Your task to perform on an android device: Open the JotForms app, create a classic form with title as trail
Image 1: 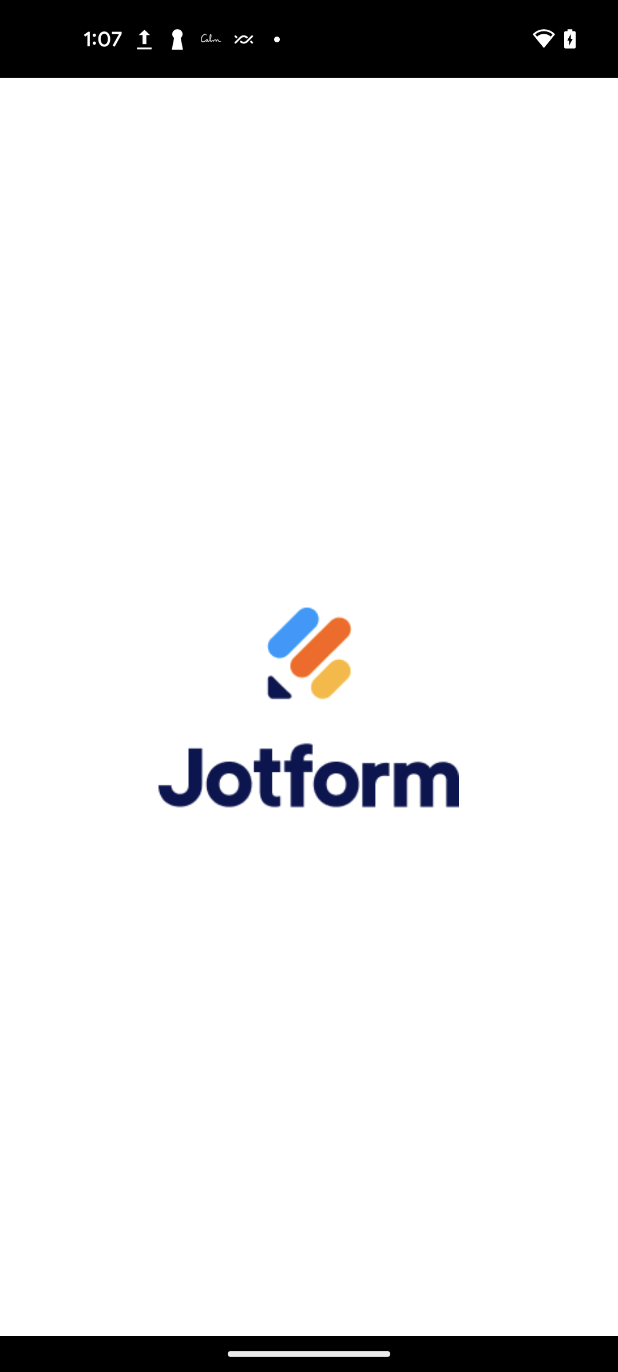
Open the JotForms app
Step 1: wait
Image 2: 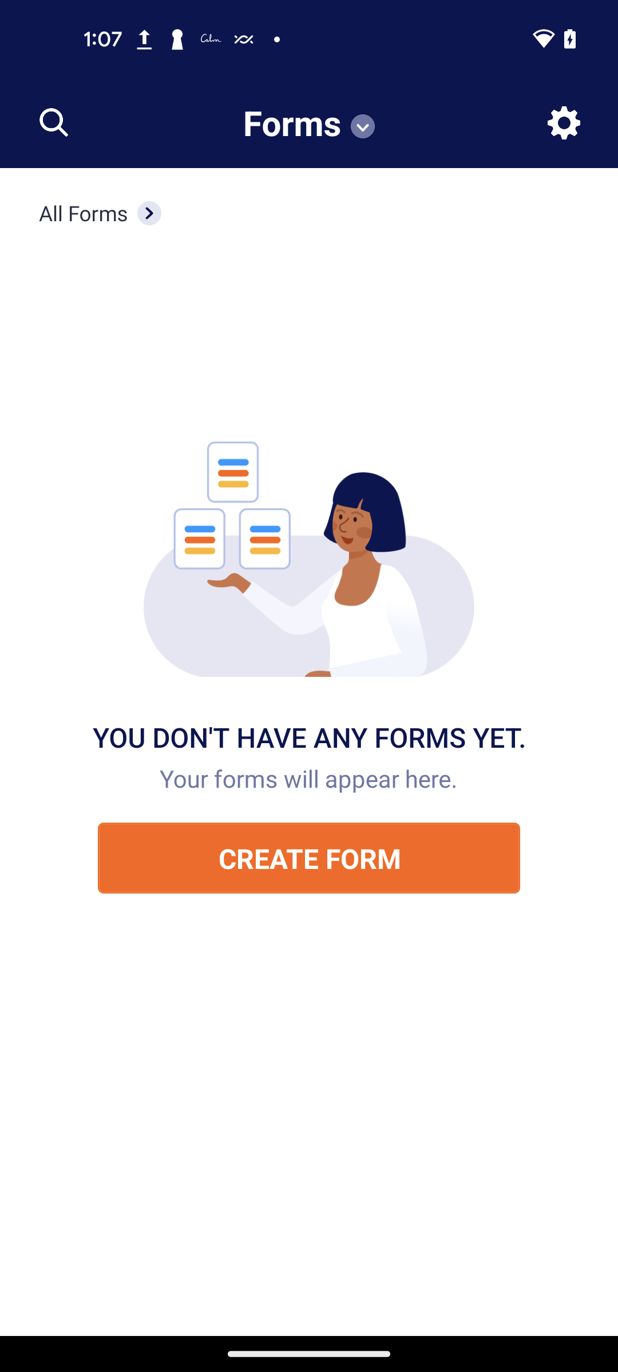
Click on the CREATE FORM button
Step 2: click (310, 859)
Image 3: 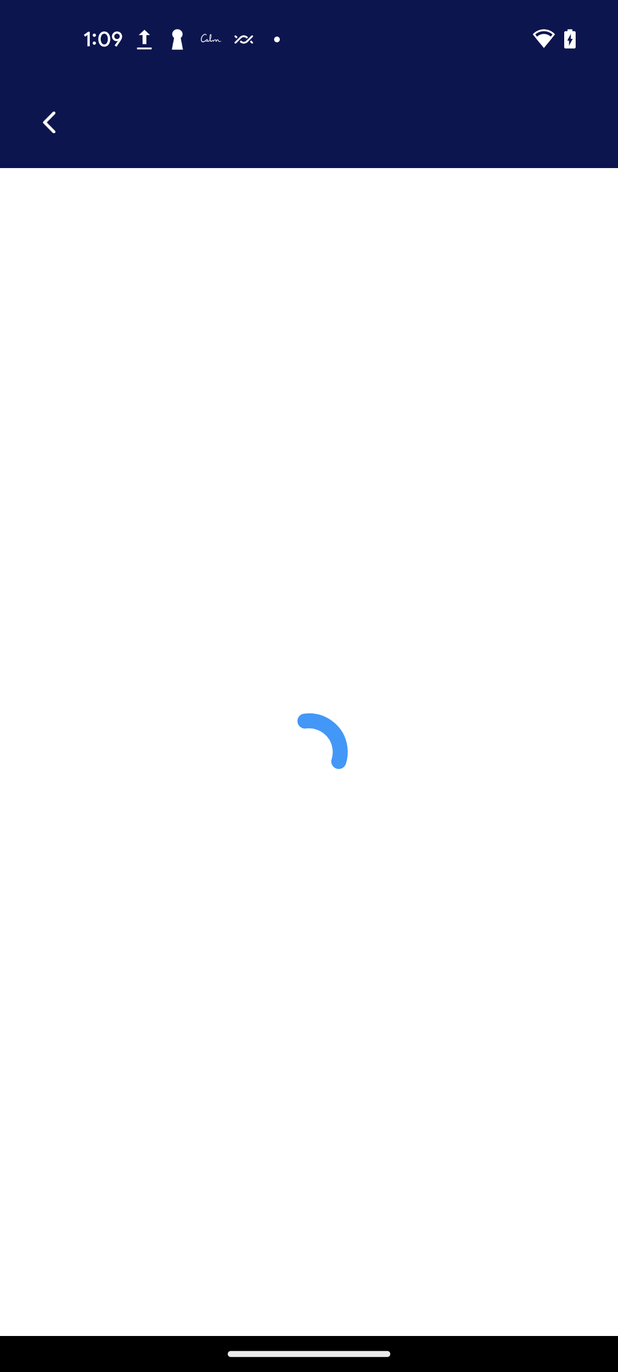
Click on the CREATE FORM button
Step 3: wait
Image 4: 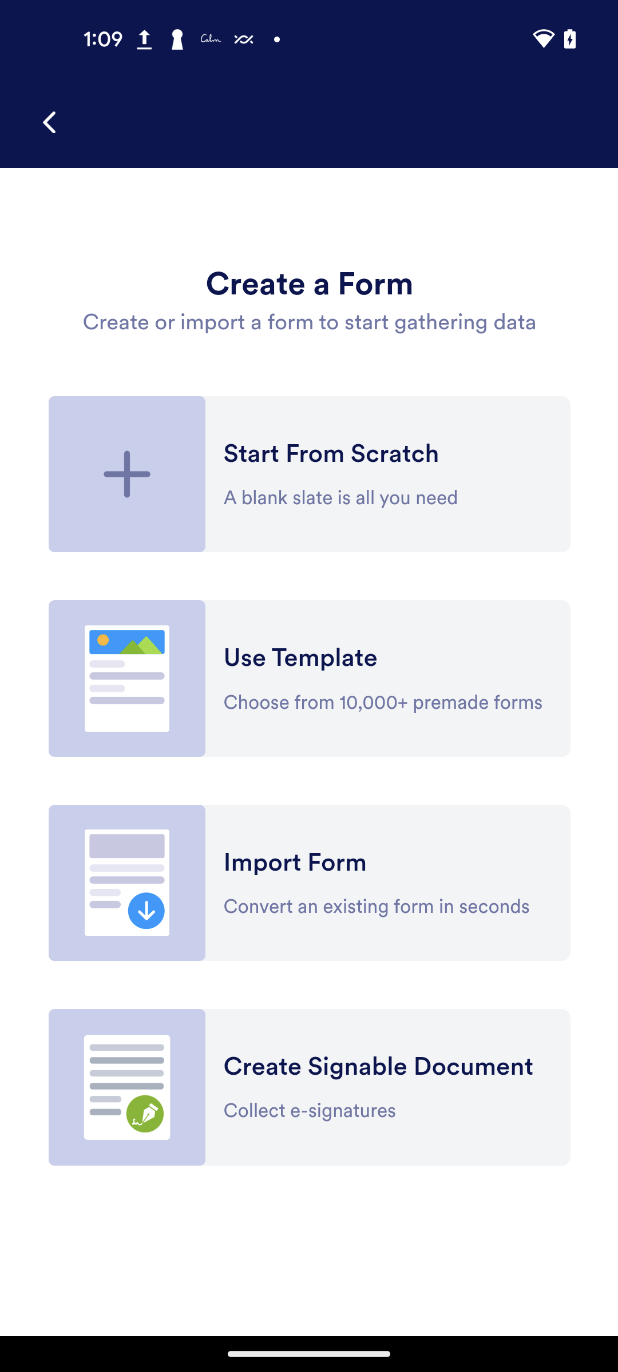
Click on the Start From Scratch
Step 4: click (309, 473)
Image 6: 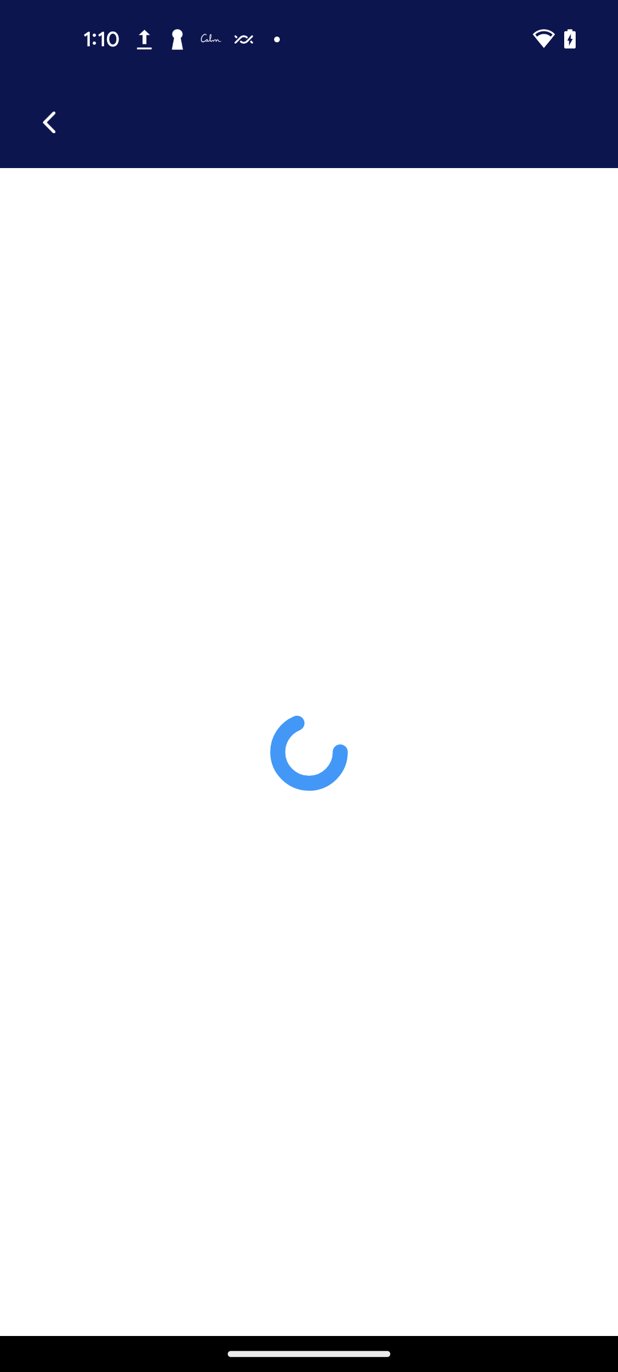
Click on the Classic Form
Step 6: wait
Image 7: 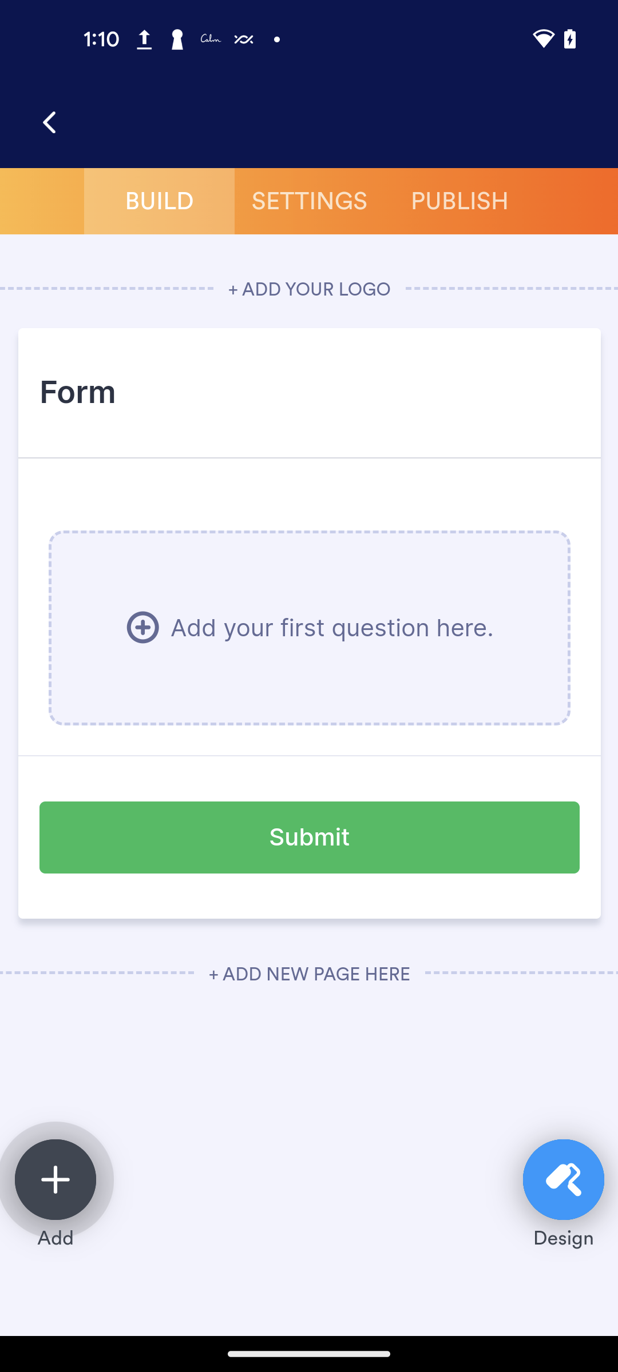
Click on the Form title 
Step 7: click (309, 392)
Image 8: 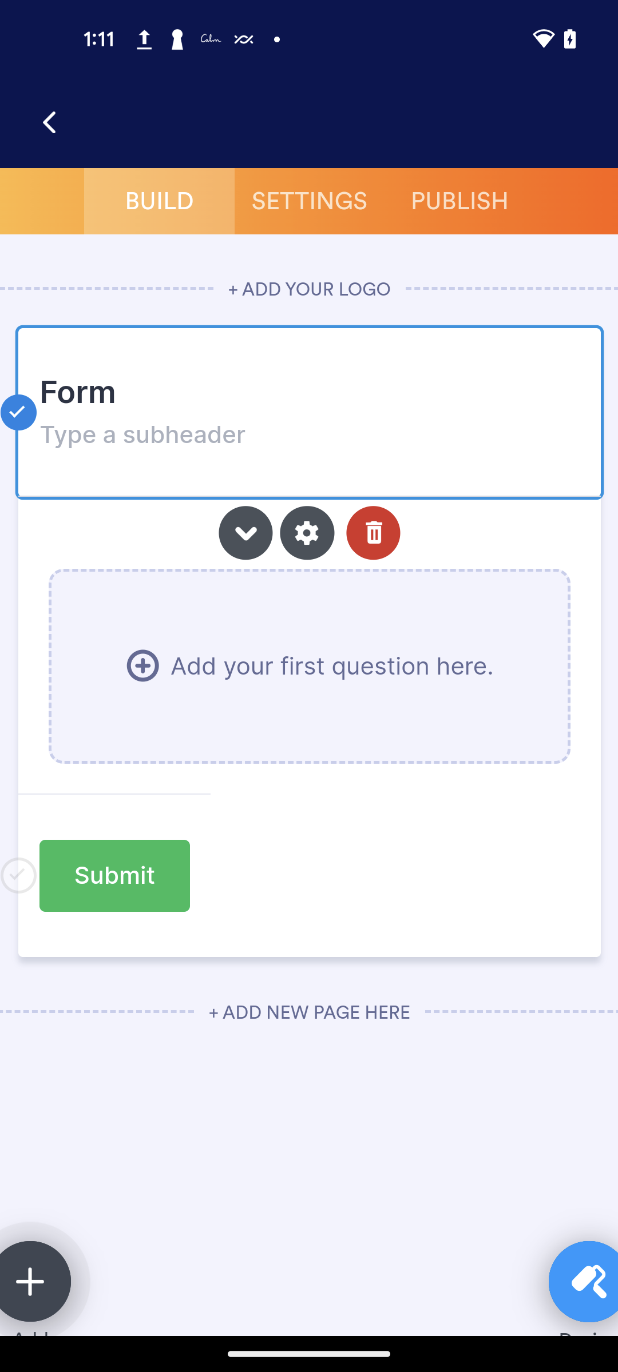
Click on the Form title to edit
Step 8: click (309, 392)
Image 9: 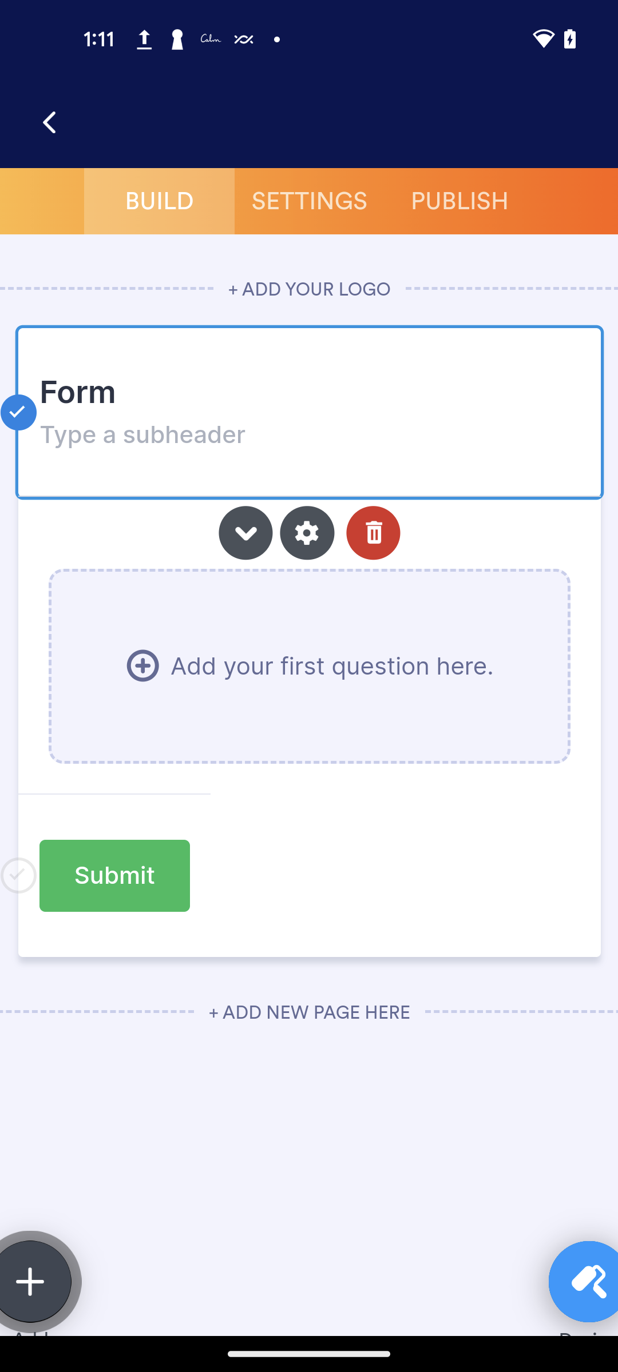
Click on the Form title to edit
Step 9: click (309, 392)
Image 10: 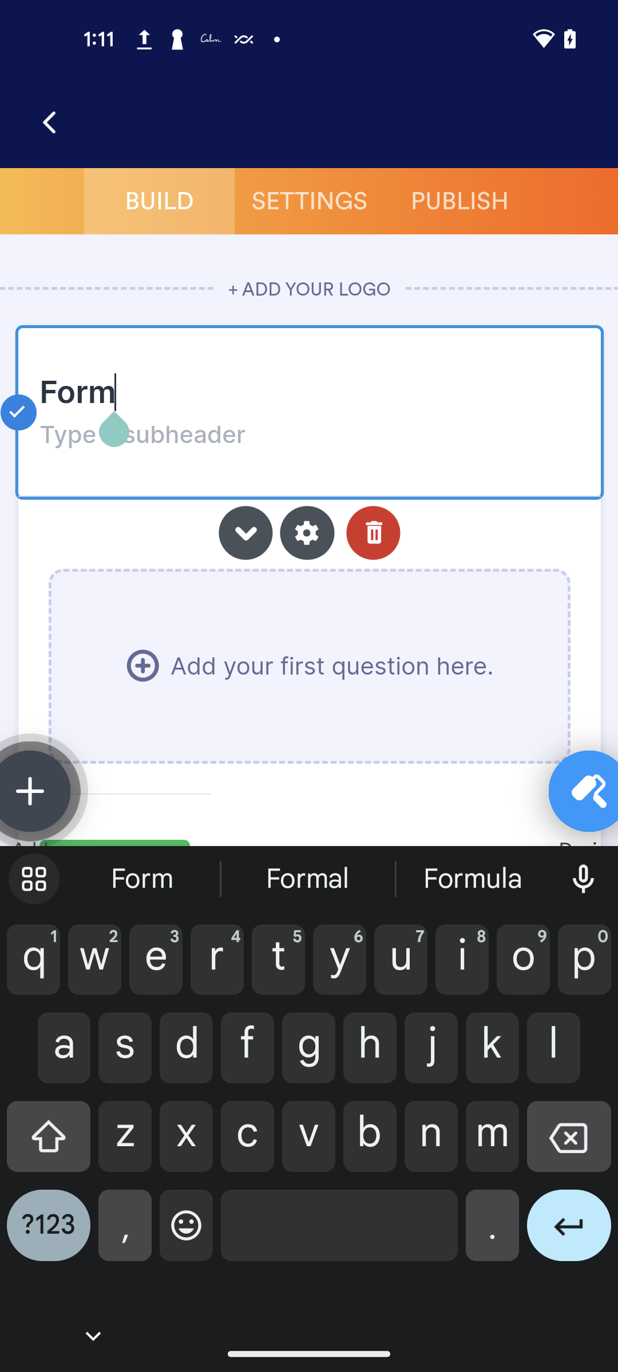
Remove the current title
Step 10: click (569, 1145)
Image 11: 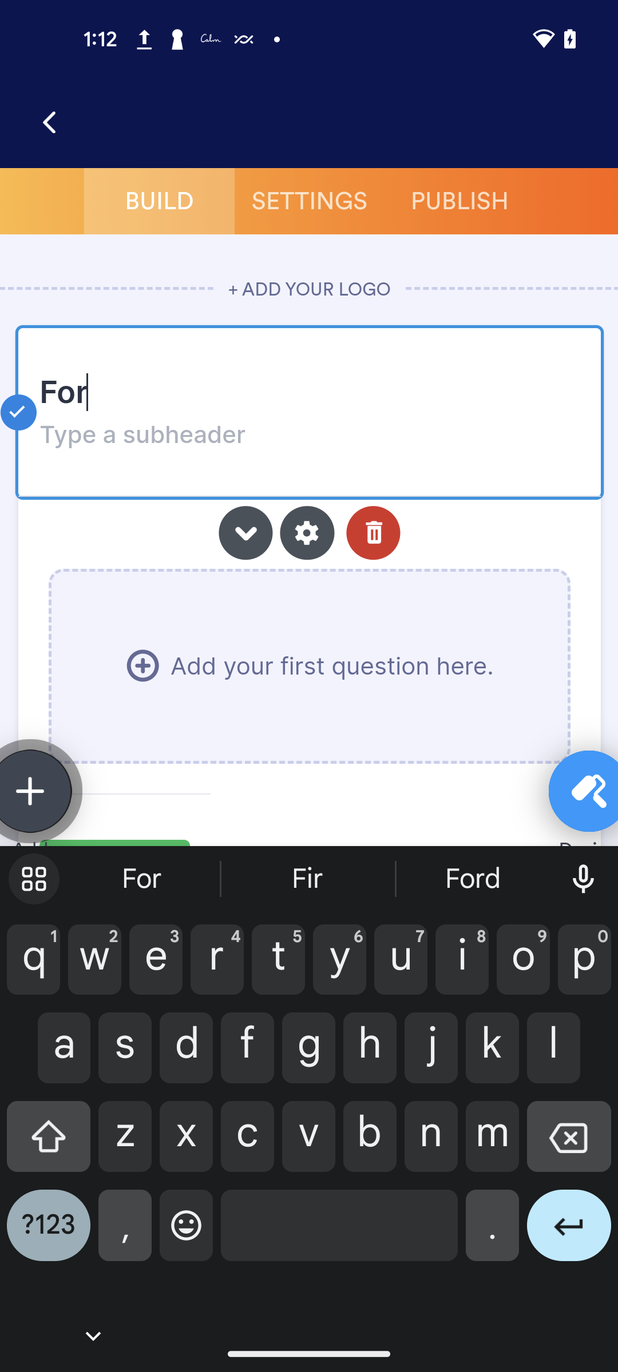
Remove the current title
Step 11: click (569, 1145)
Image 12: 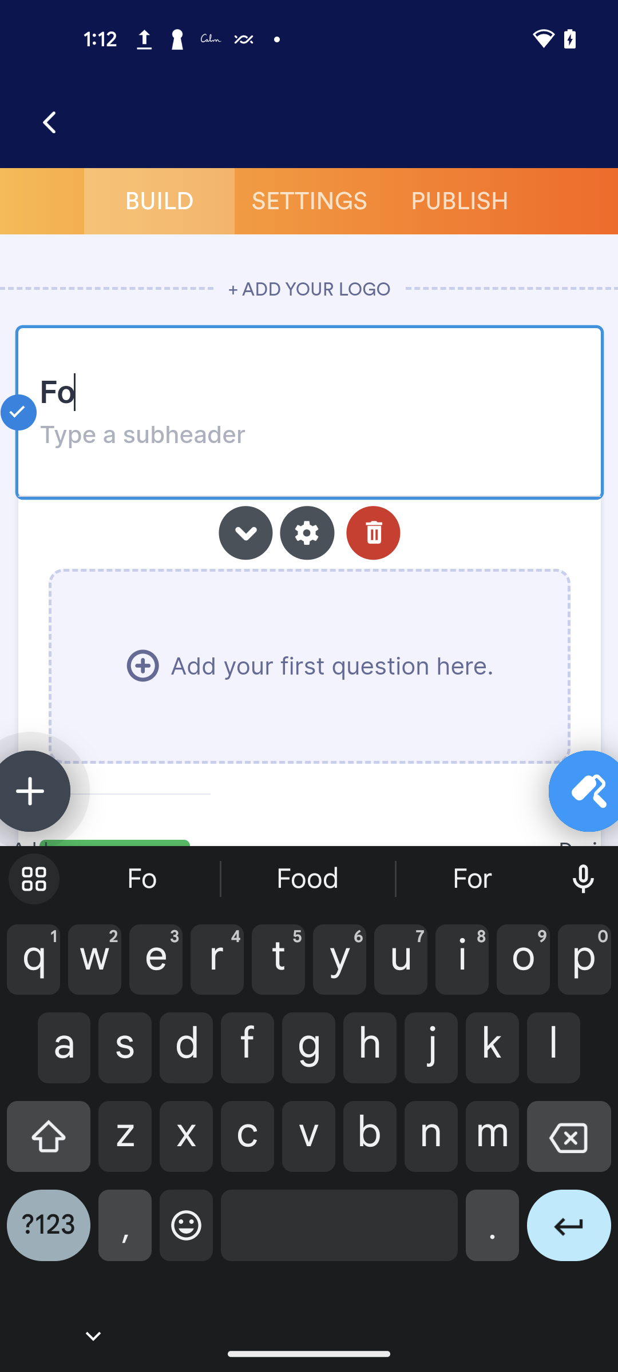
Remove the current title
Step 12: click (569, 1145)
Image 13: 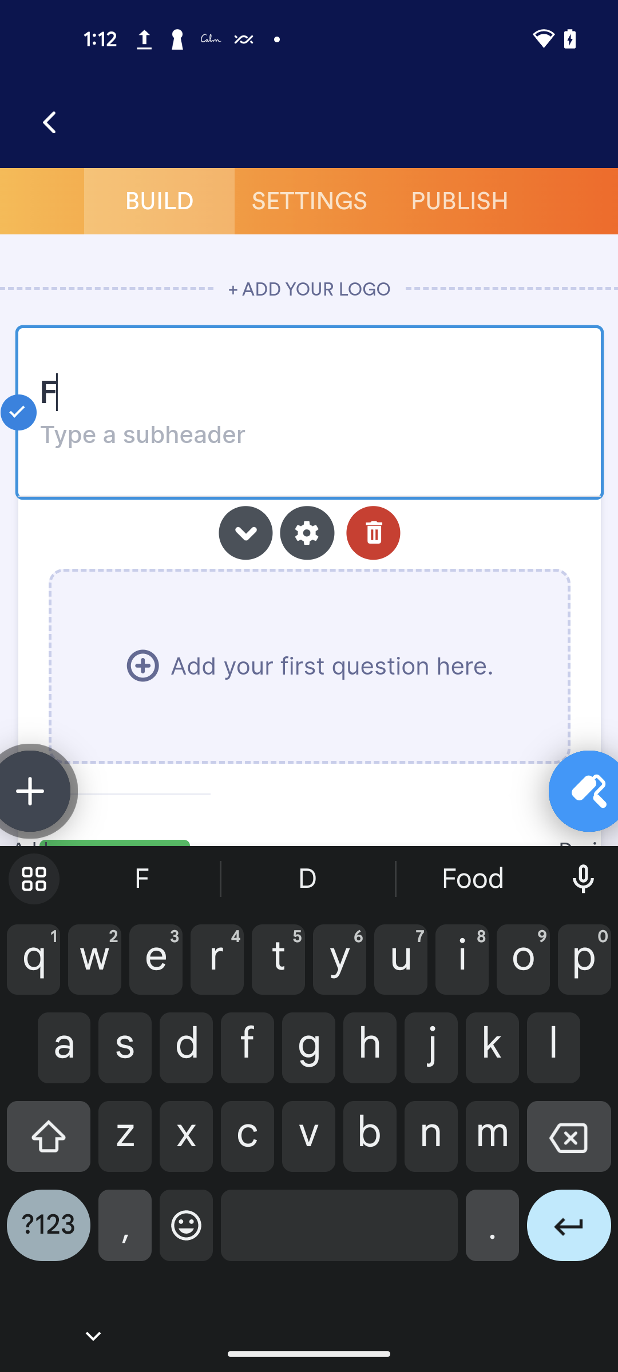
Remove the current title
Step 13: click (569, 1145)
Image 14: 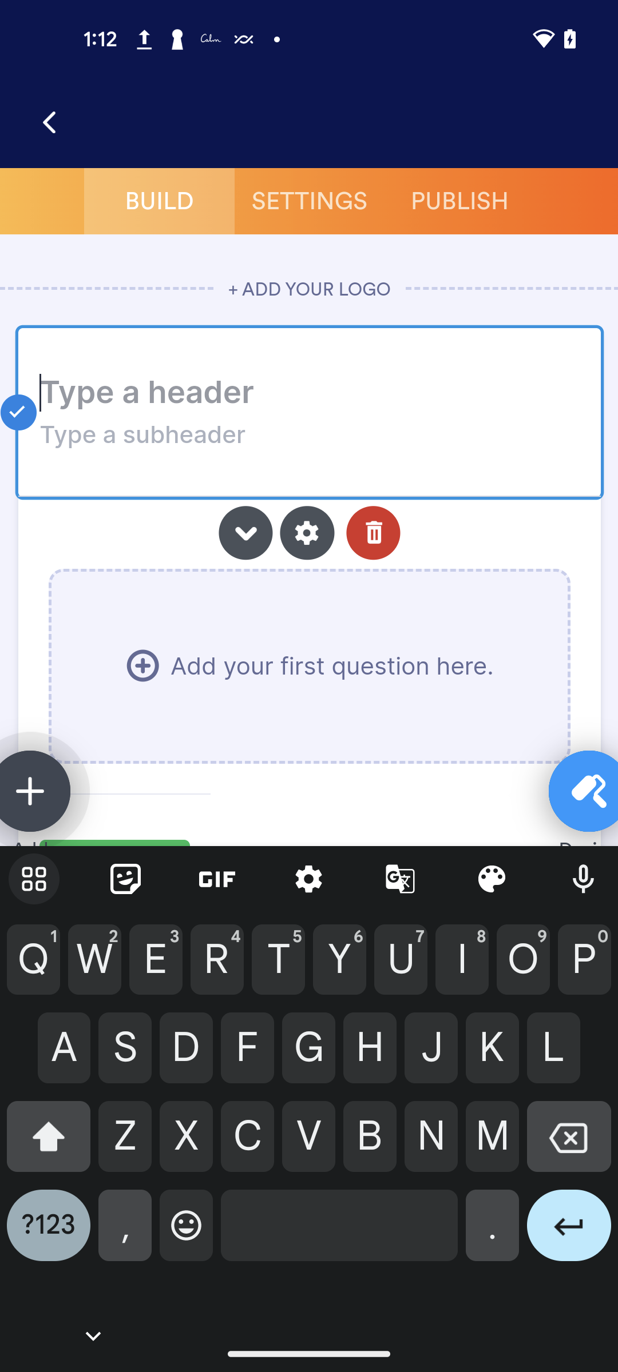
Add title name as trail
Step 14: type "trail"